Your task to perform on an android device: I'd want to see the details of the first search result in the Ubuy app.
Image 2: 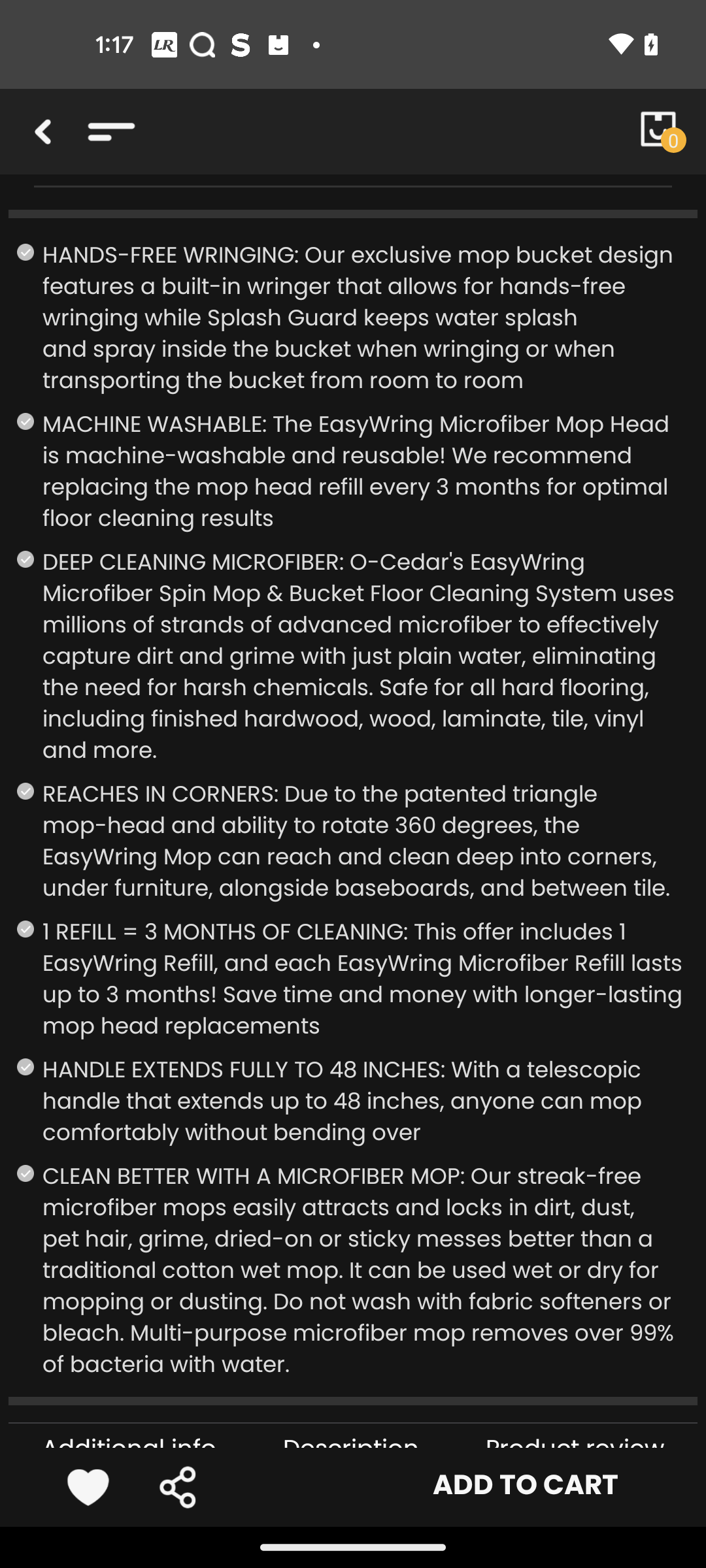
Swipe up to view the description
Step 2: scroll down
Image 3: 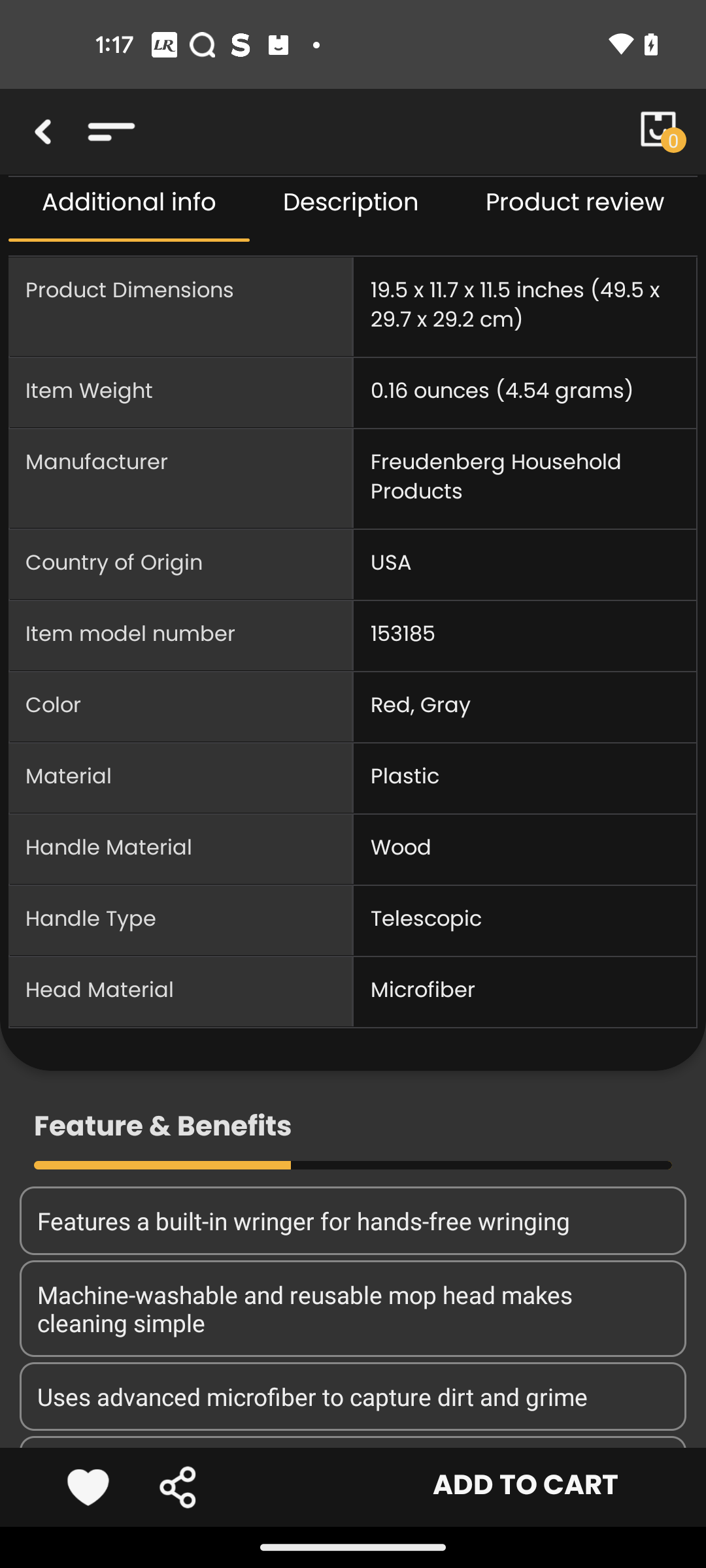
Click on the Description
Step 3: click (350, 204)